Your task to perform on an android device: The fourth product on the list, smart robot vacuum, appears to be fascinating for my purposes, thus I'd like to read more details about it.
Image 0: 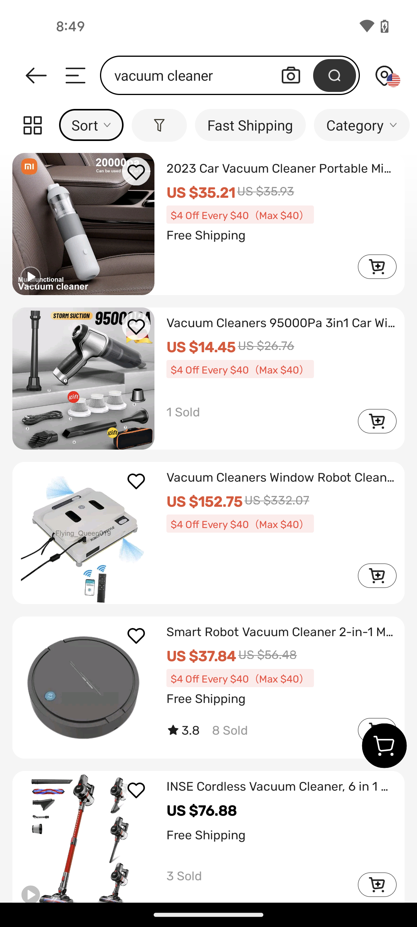
click on the fourth product
Step 0: click (281, 630)
Image 1: 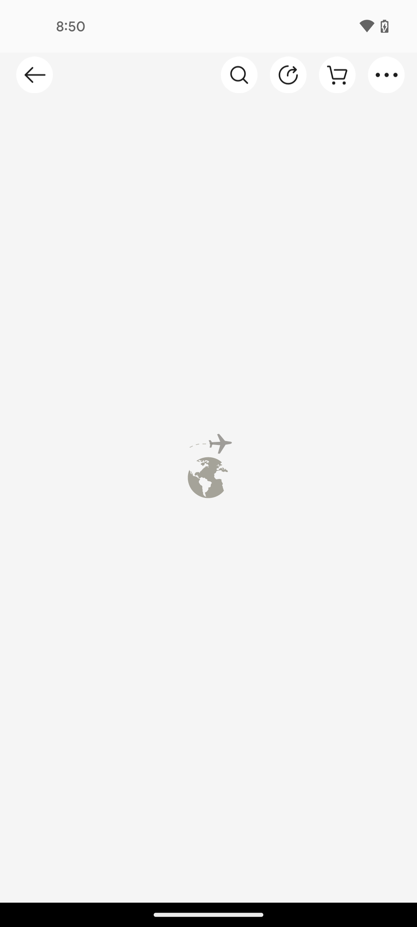
click on the fourth product
Step 1: wait
Image 2: 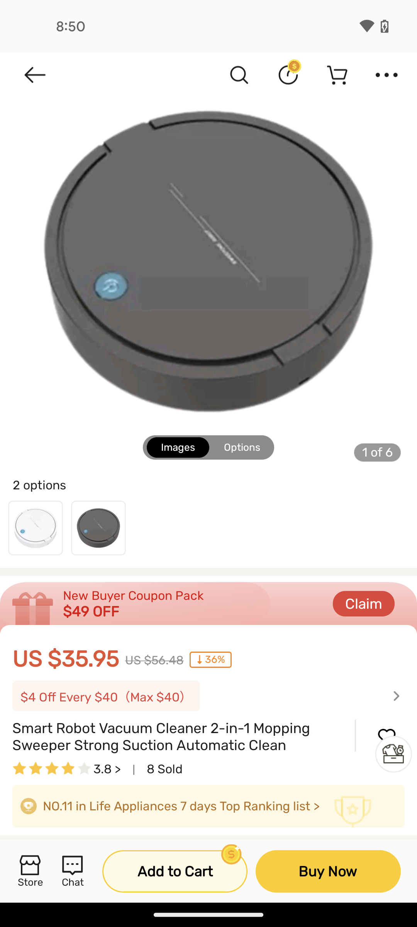
scroll down to see details
Step 2: scroll down